Your task to perform on an android device: I want to try Italian at a different restaurant. Search for Italian restaurants in the OpenTable app.
Image 0: 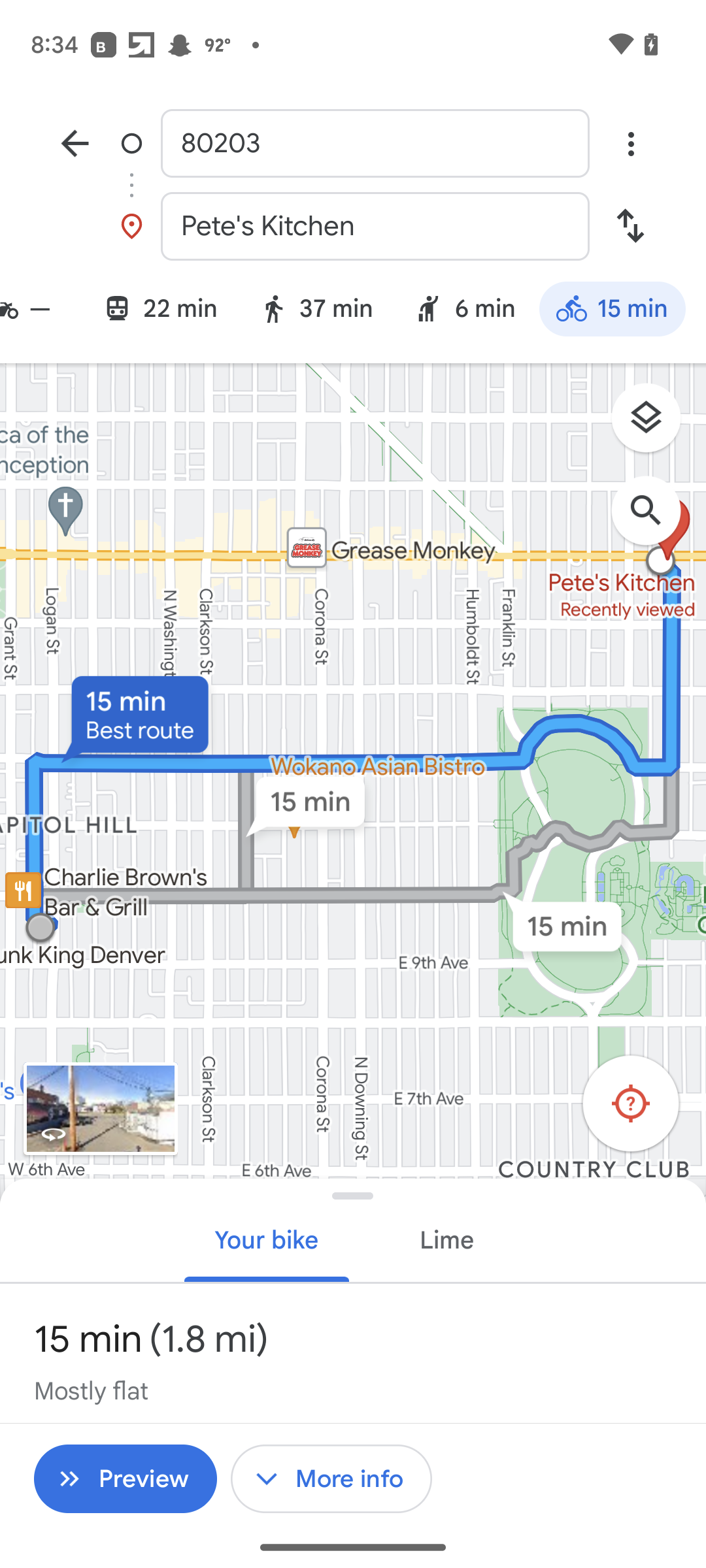
Open the Opentable app.
Step 0: open app "OpenTable"
Image 1: 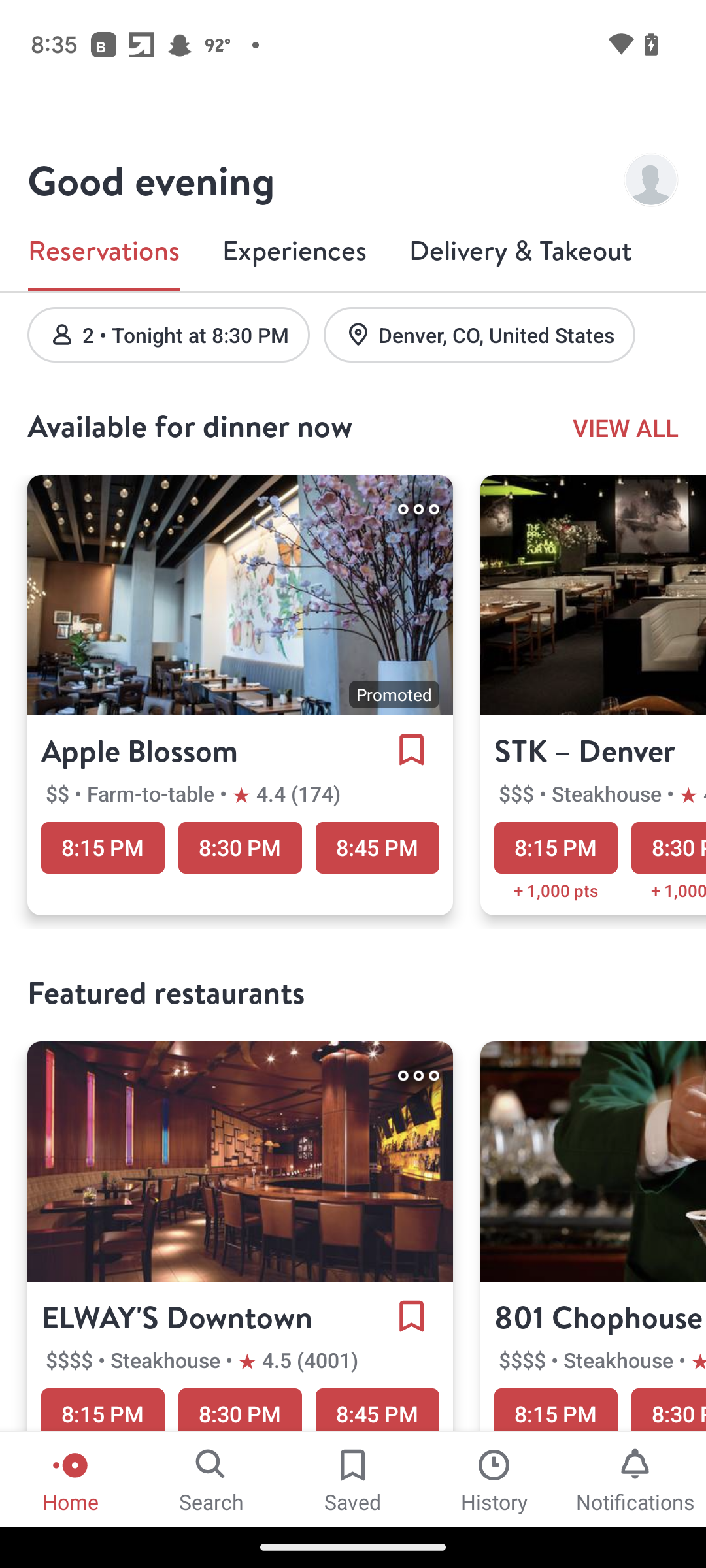
Click on the search bar at the bottom of the screen.
Step 1: click (212, 1478)
Image 2: 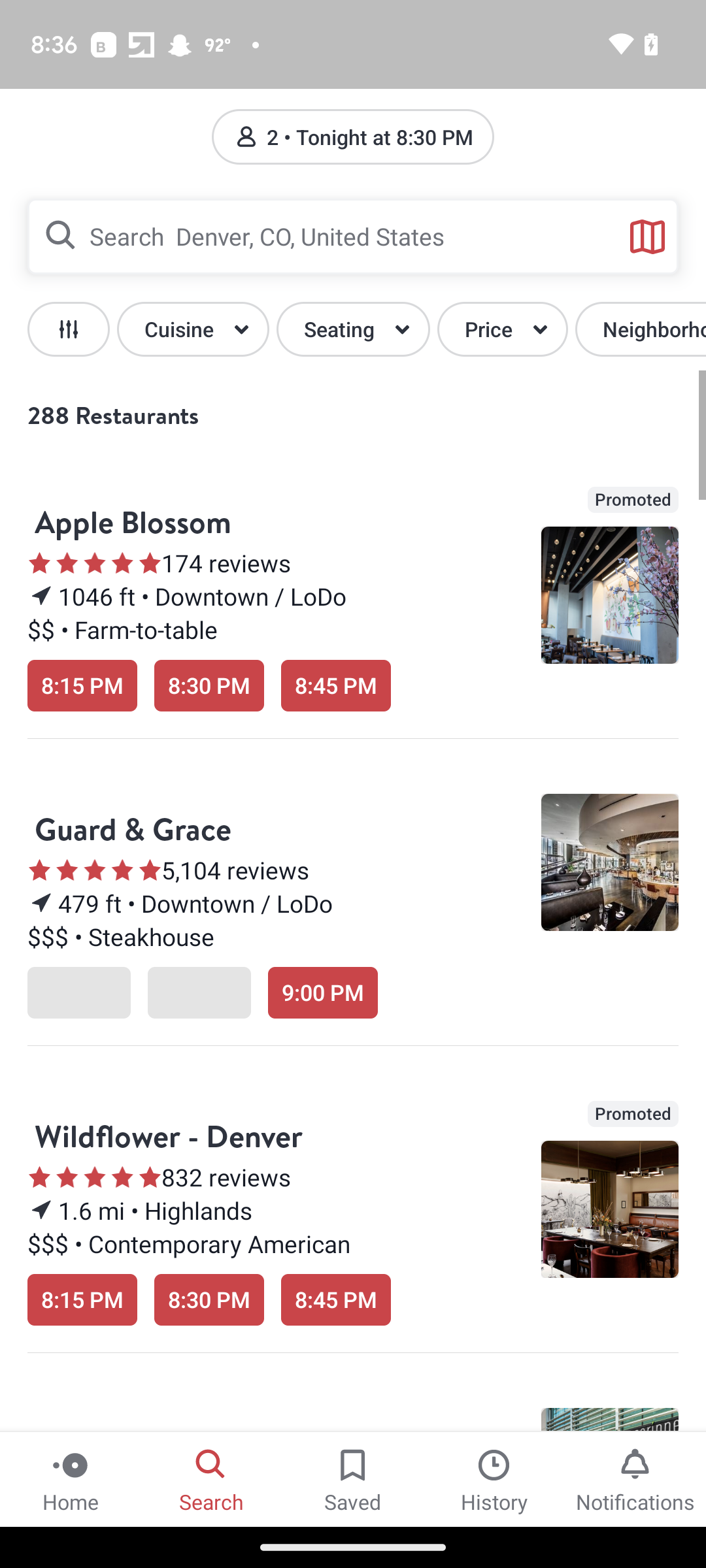
Click on the search bar.
Step 2: click (360, 236)
Image 3: 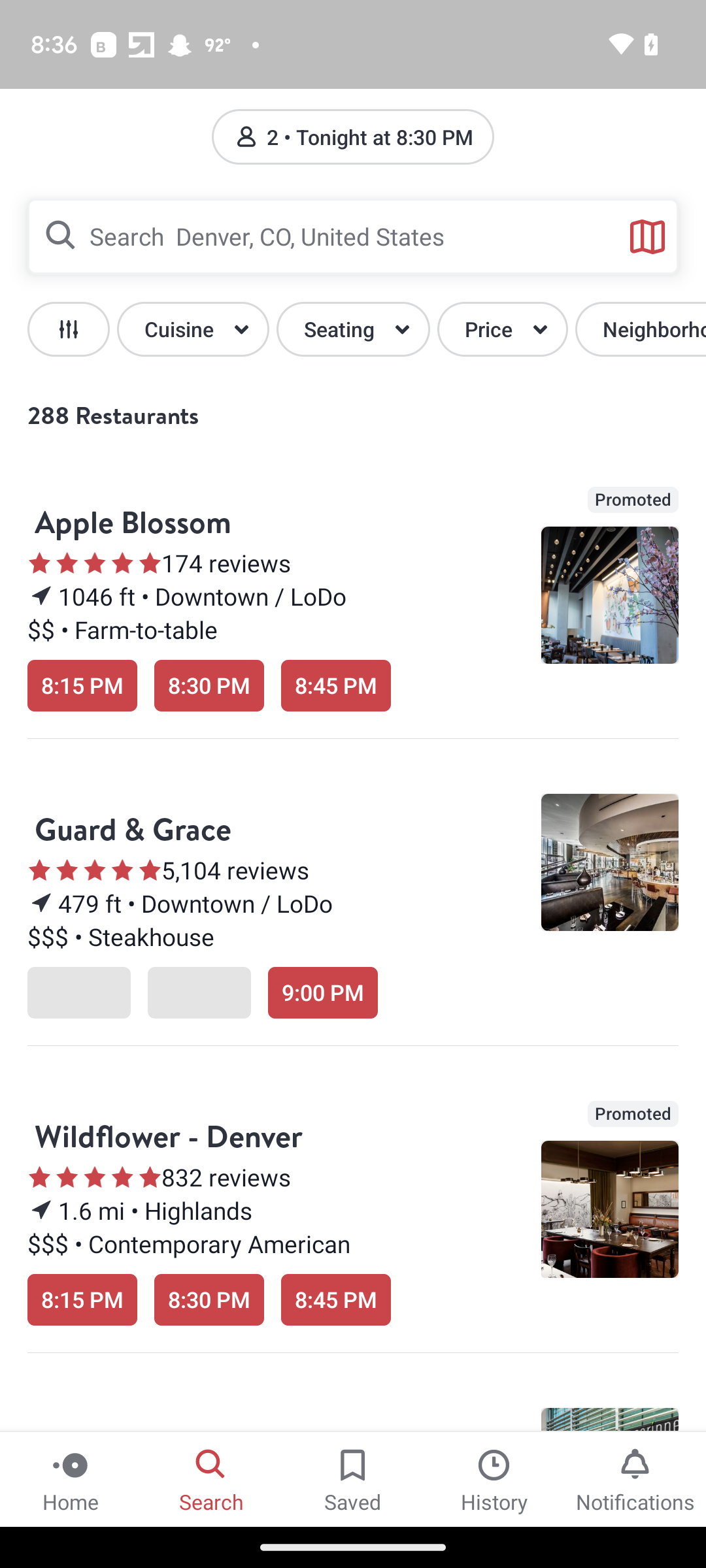
Click on the search bar.
Step 3: wait
Image 4: 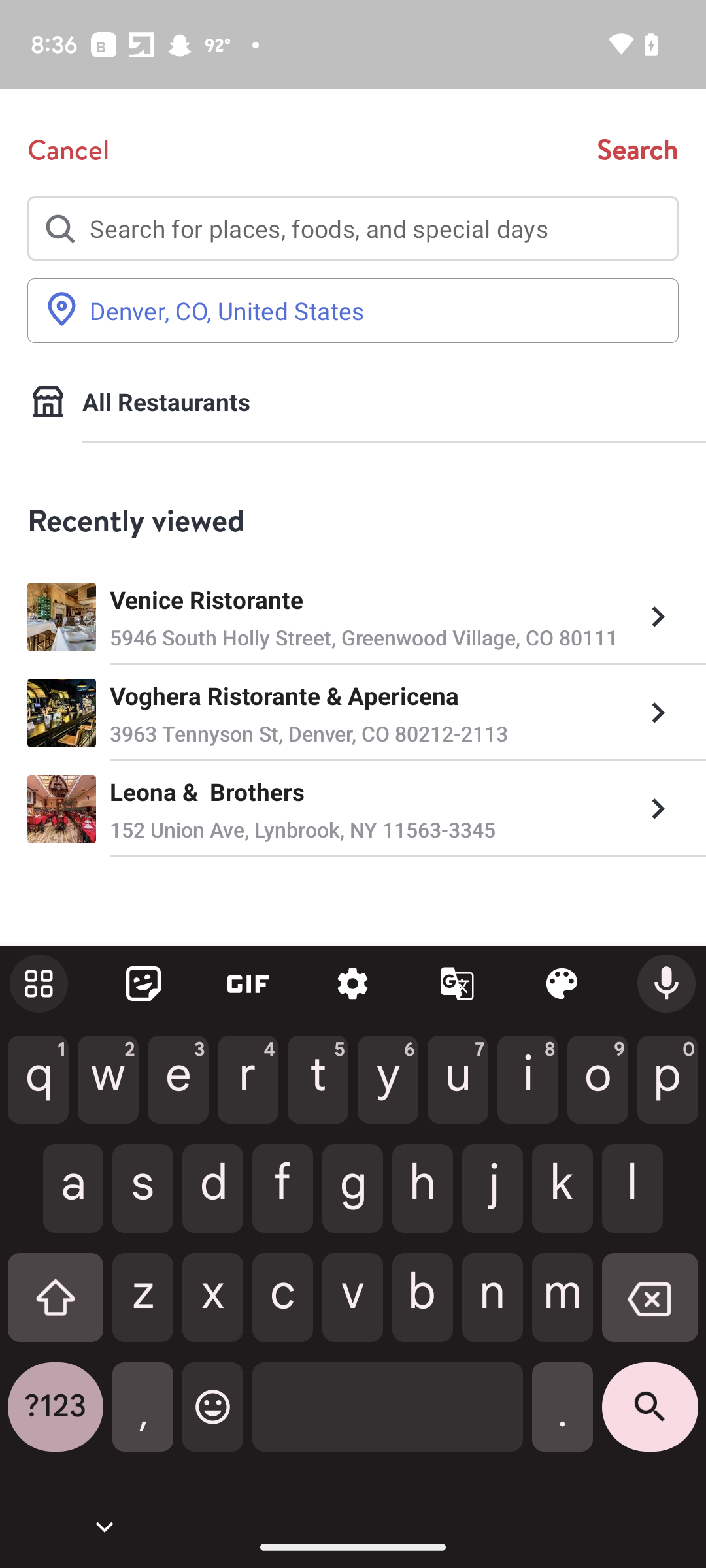
Type Italian restaurant in the search bar.
Step 4: type "Italian restaurant"
Image 5: 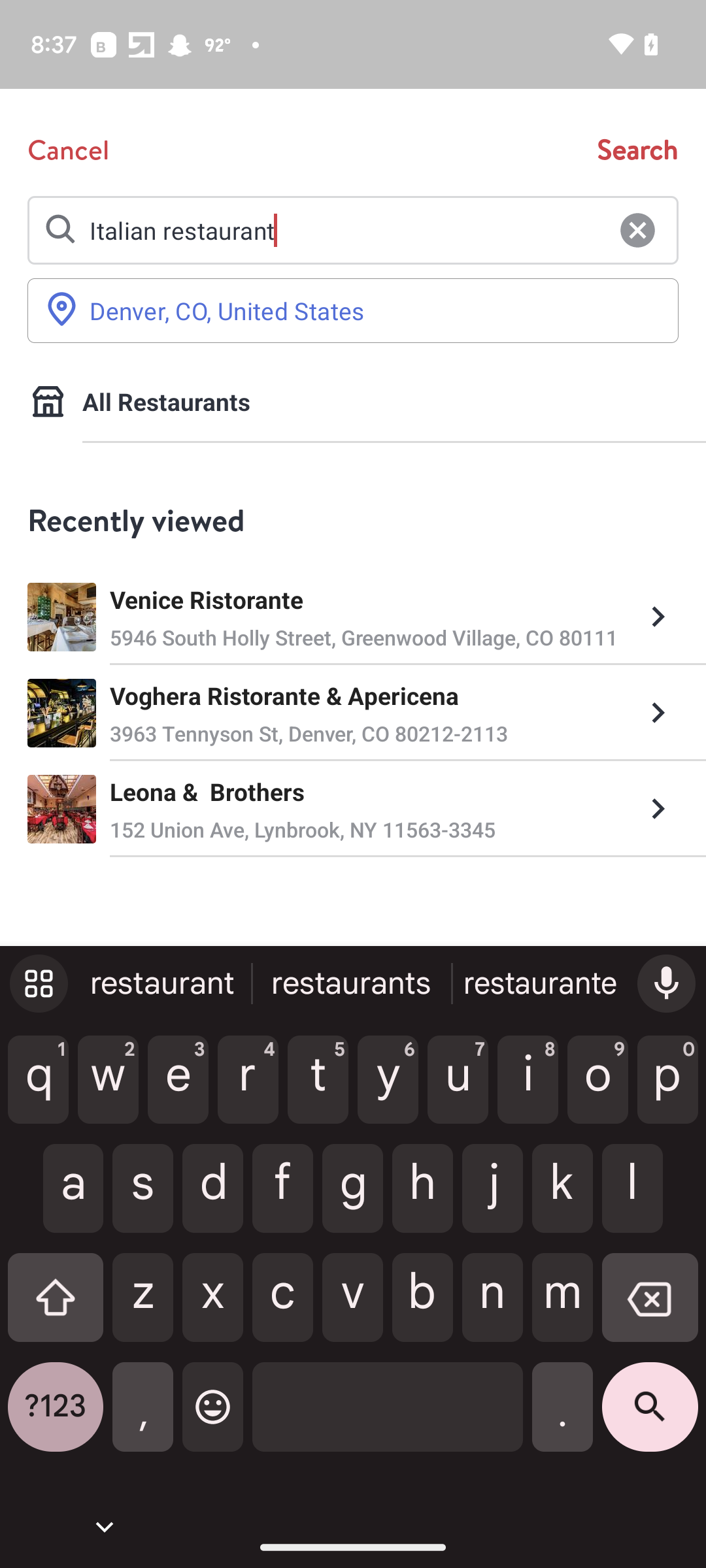
Click on the search icon on the keyboard.
Step 5: click (650, 1417)
Image 6: 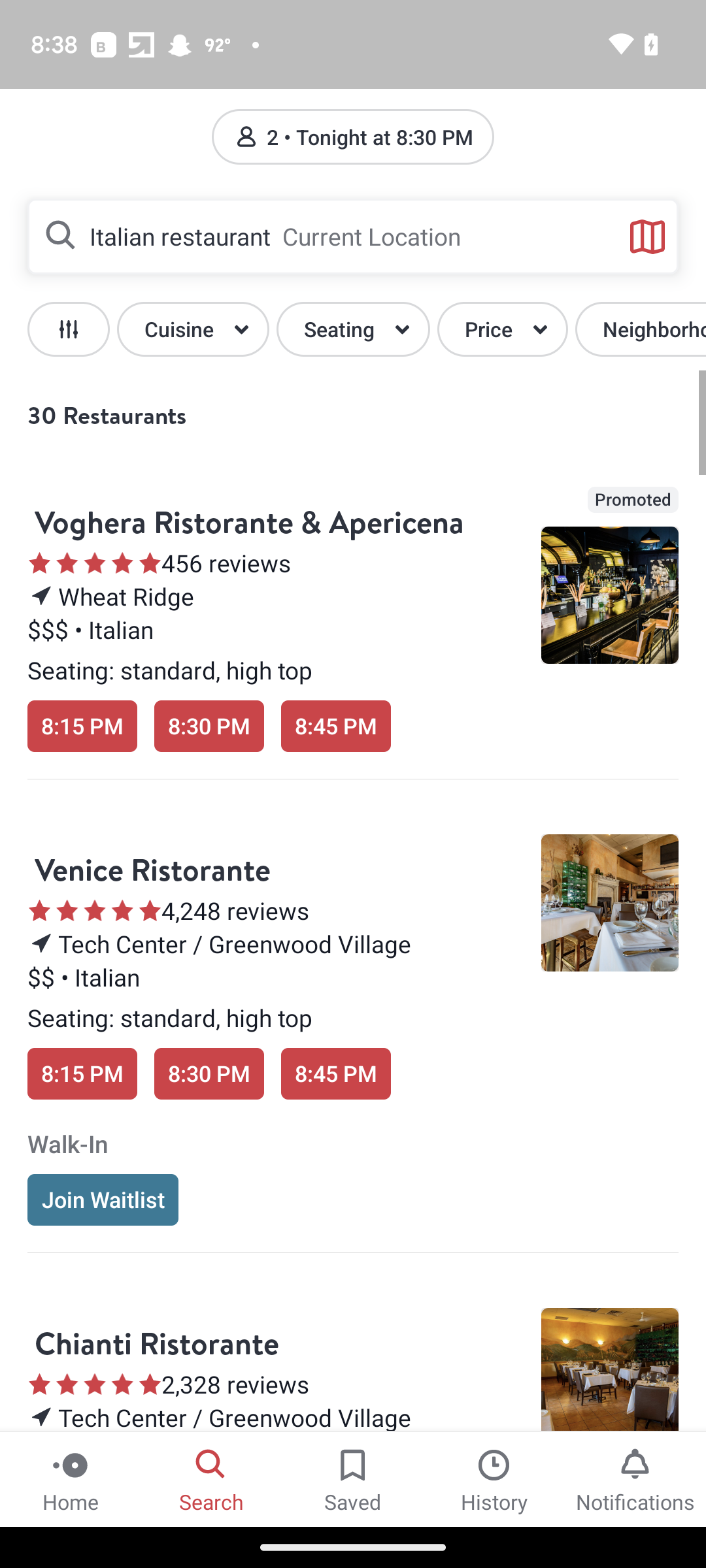
Click on the Venice Ristorante
Step 6: click (348, 911)